Your task to perform on an android device: Reply to the hello message sent by my friend Natalie Larson, asking "how you are" on the Messenger app.
Image 0: 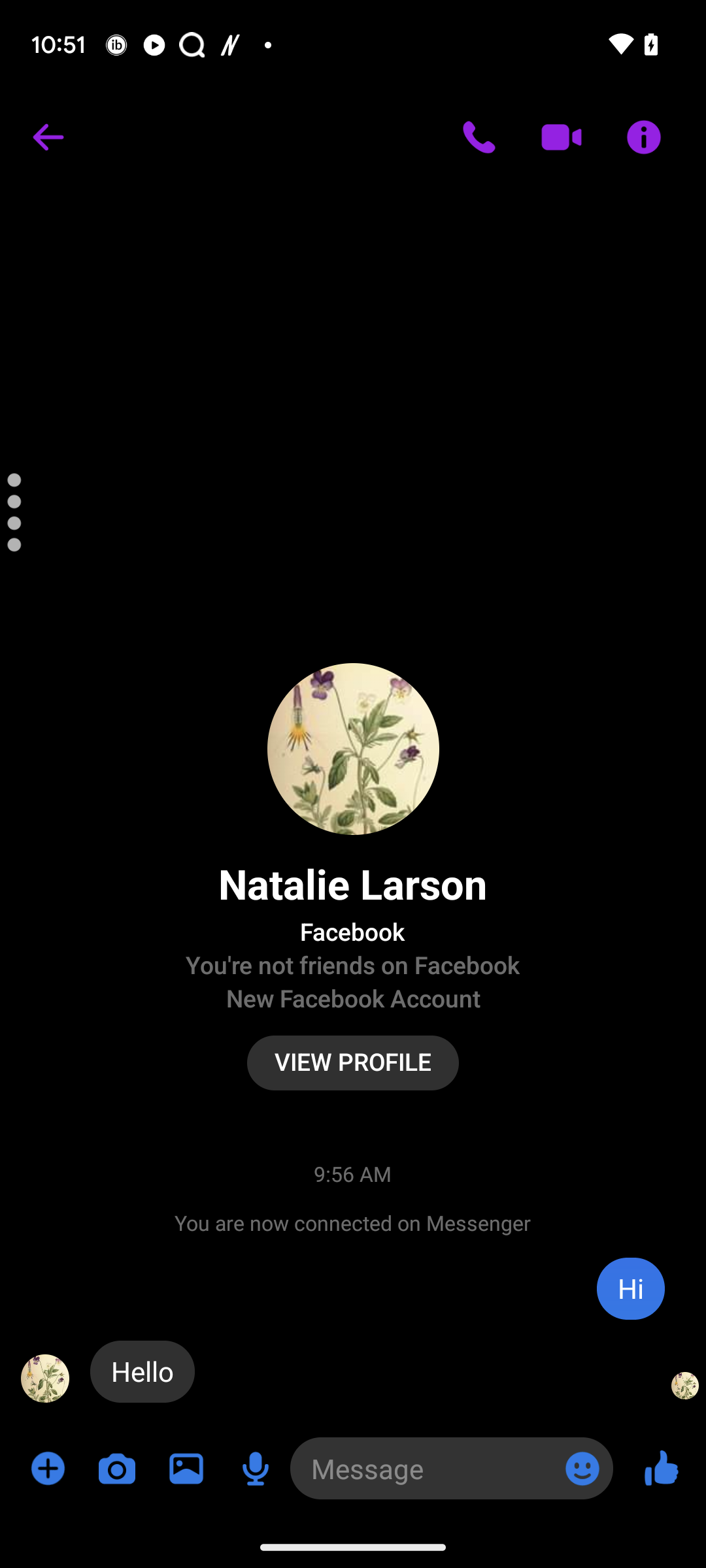
Long press on the "Hello" message.
Step 0: long press (143, 1371)
Image 1: 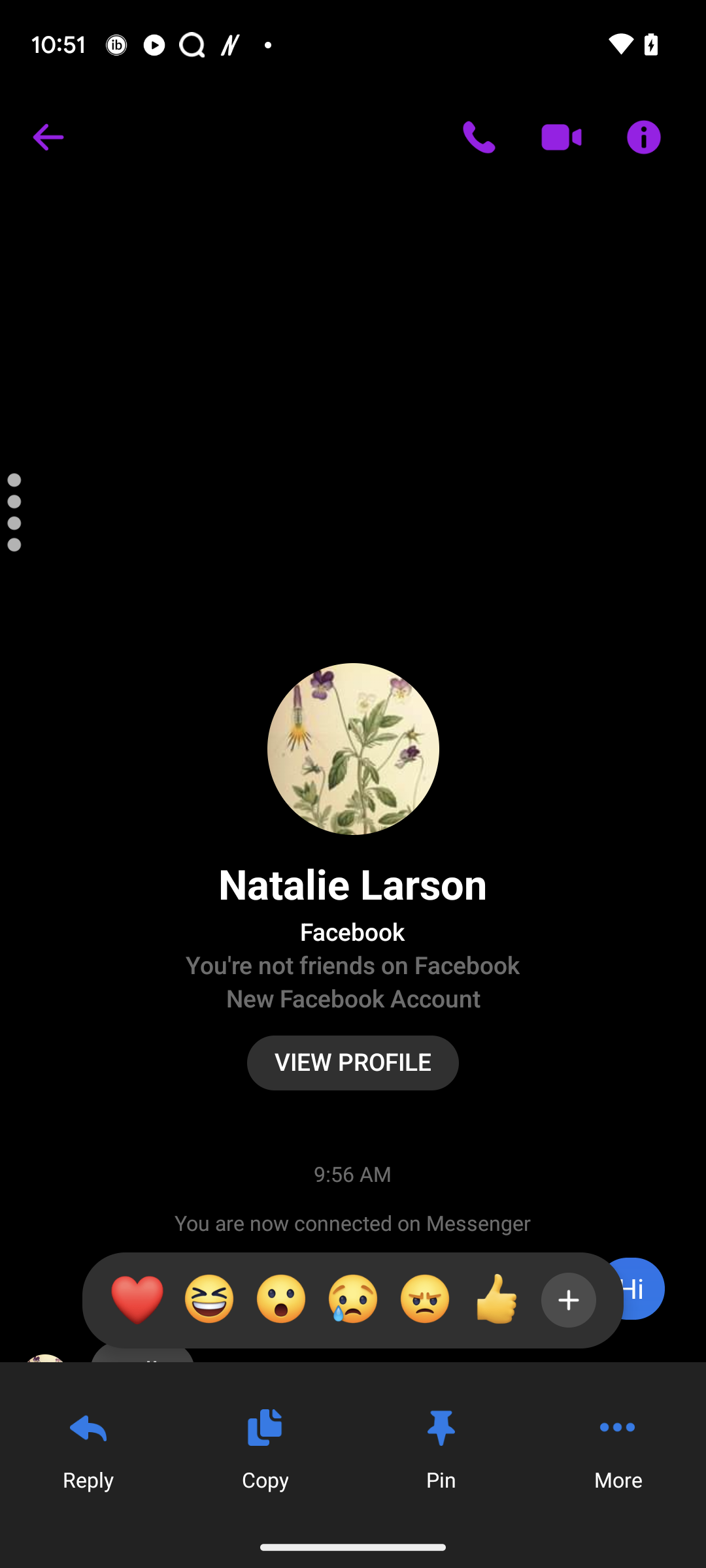
Click on the Reply button at the bottom left corner of the screen.
Step 1: click (88, 1427)
Image 2: 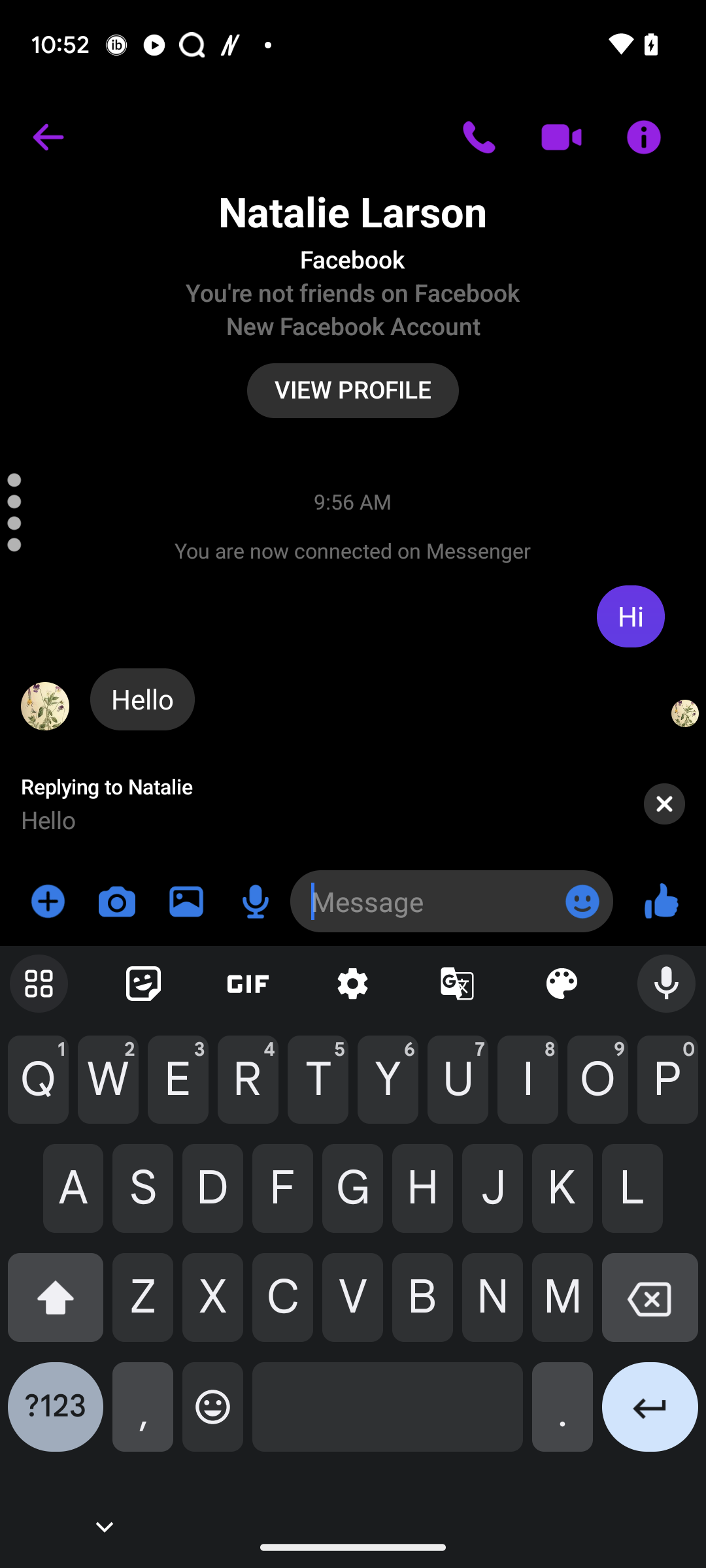
Type "how you are" in the chat box.
Step 2: type "how you are"
Image 3: 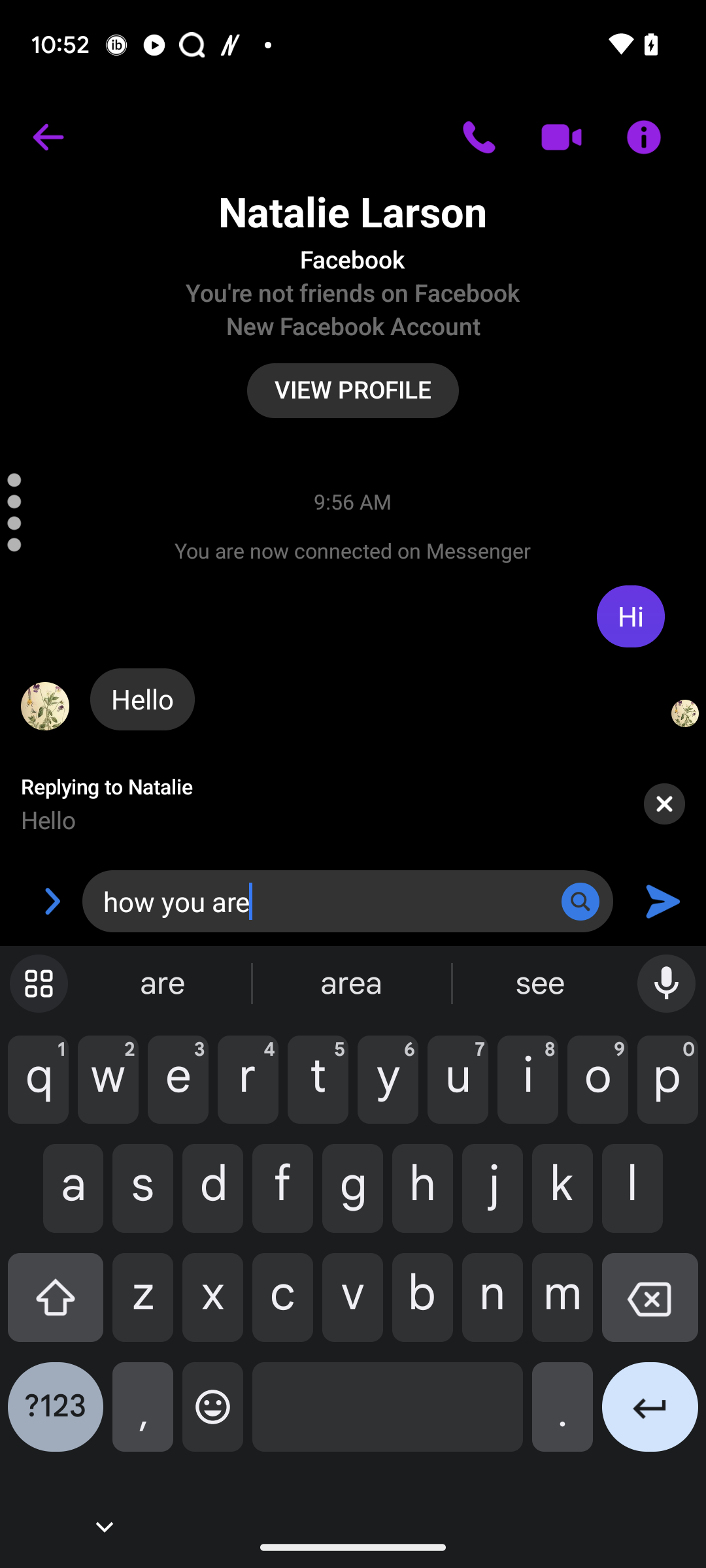
Click on the  send icon on the right side of the chat box.
Step 3: click (666, 901)